Your task to perform on an android device: Cole wants to look at the picture I searched for. Share the Gallery_1695401456546 file with Cole at Cole2dbpersontest2@gmail.com in the OneDrive app.
Image 0: 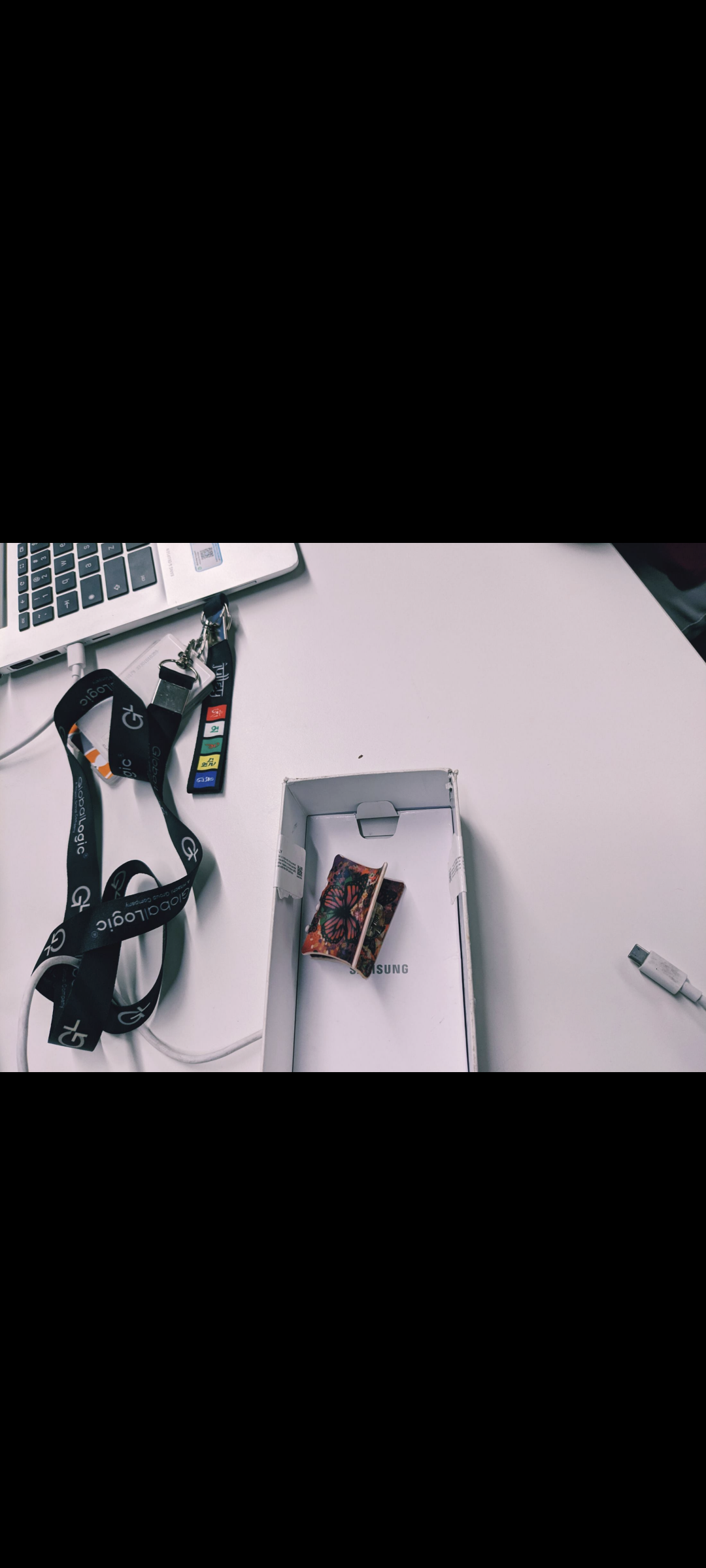
Click on the picture for the picture controls
Step 0: click (353, 808)
Image 1: 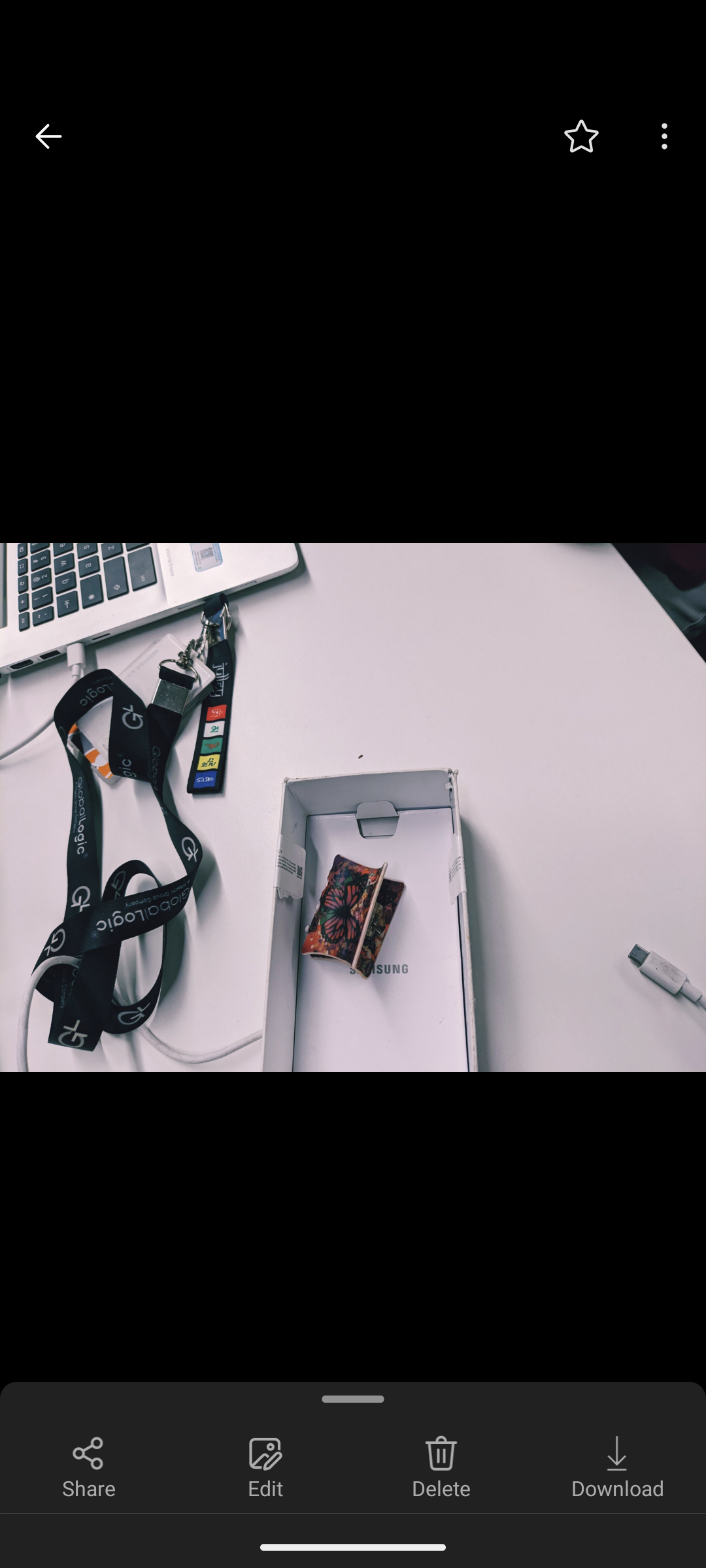
Click on the three dots more button at the top right corner of the screen
Step 1: click (664, 137)
Image 2: 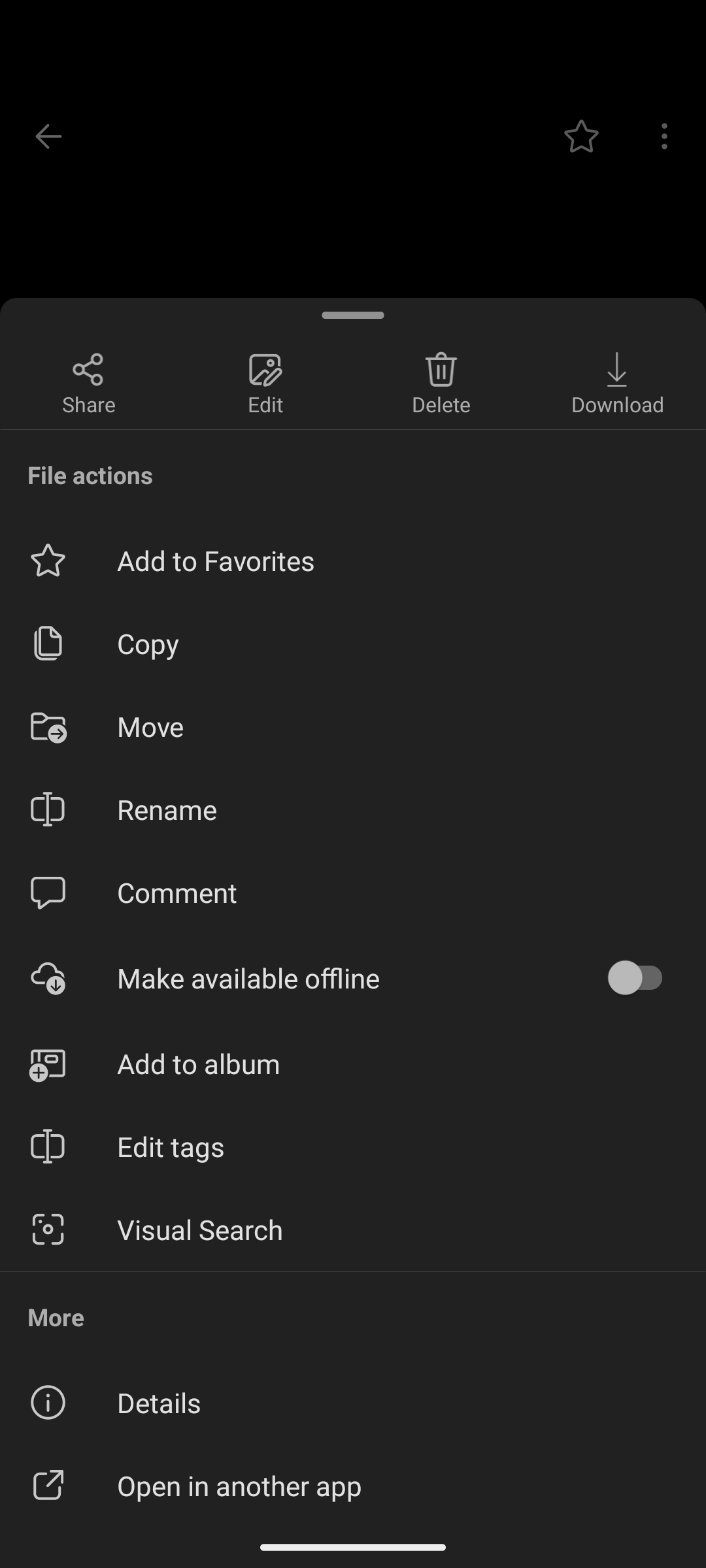
Click on the Share button at the top left corner of the drawer
Step 2: click (353, 808)
Image 3: 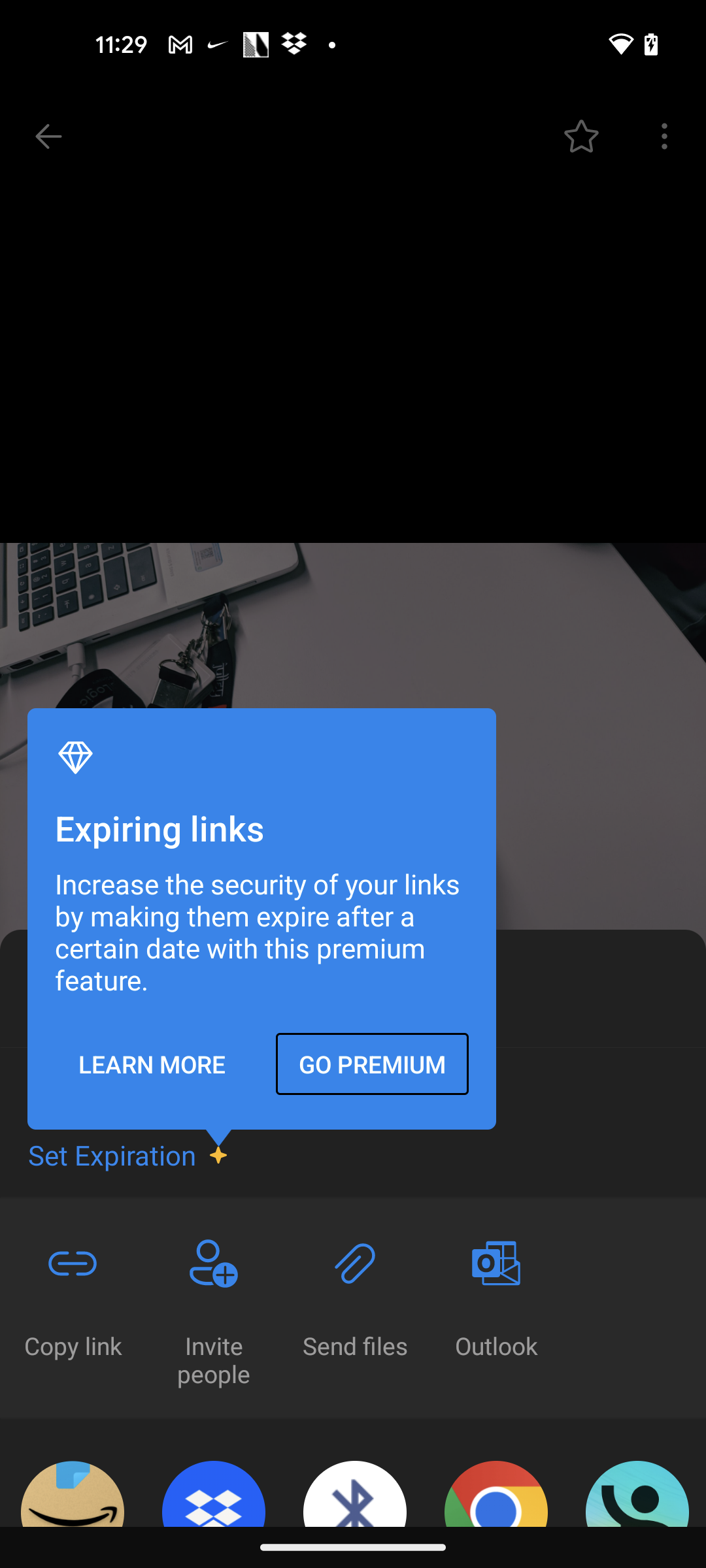
Swipe up the drawer for more sharing options
Step 3: scroll down
Image 4: 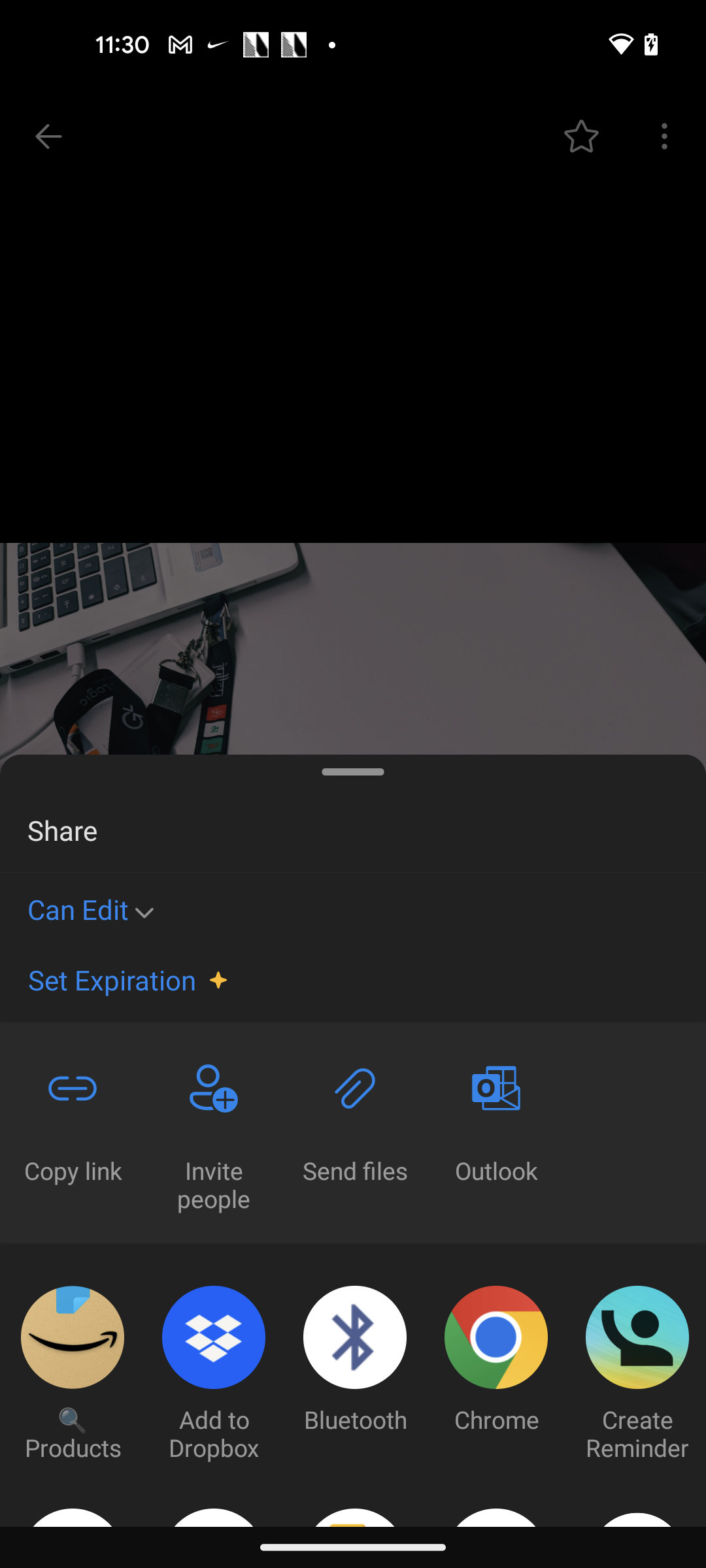
Swipe up the drawer for more sharing options
Step 4: scroll down
Image 5: 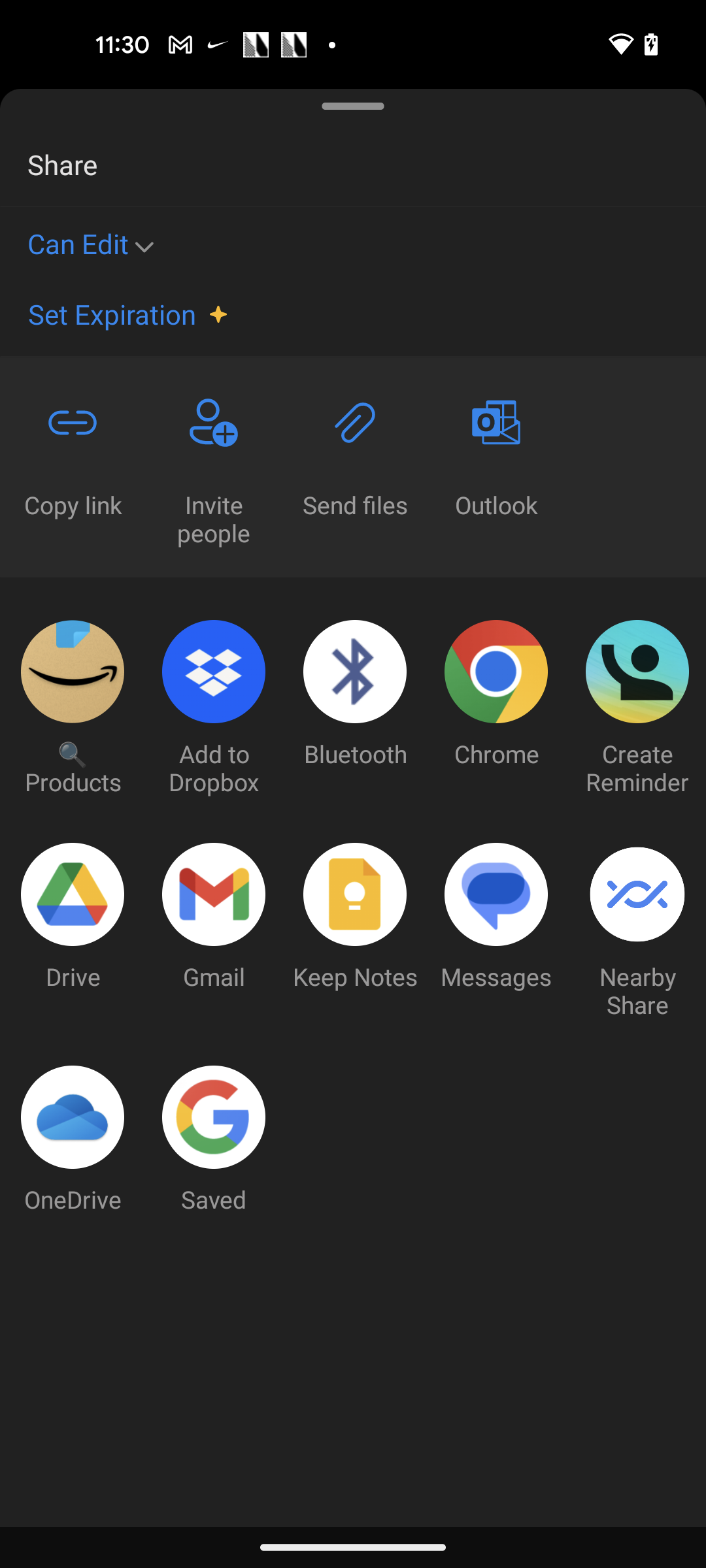
Select Gmail for sharing the Image
Step 5: click (209, 900)
Image 7: 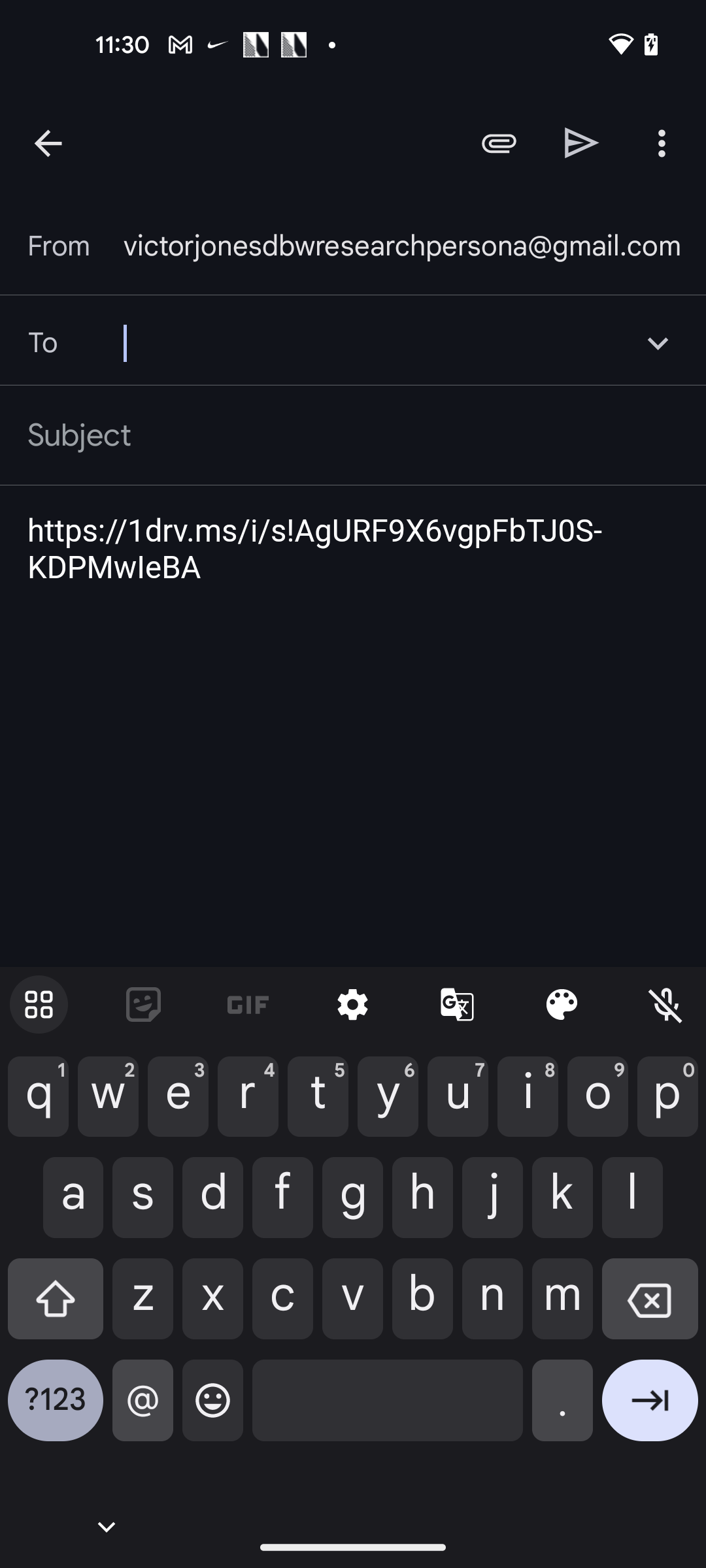
Type Cole2dbpersontest2@gmail.com in the recipient mail id column
Step 7: type "Cole2dbpersontest2@gmail.com"
Image 8: 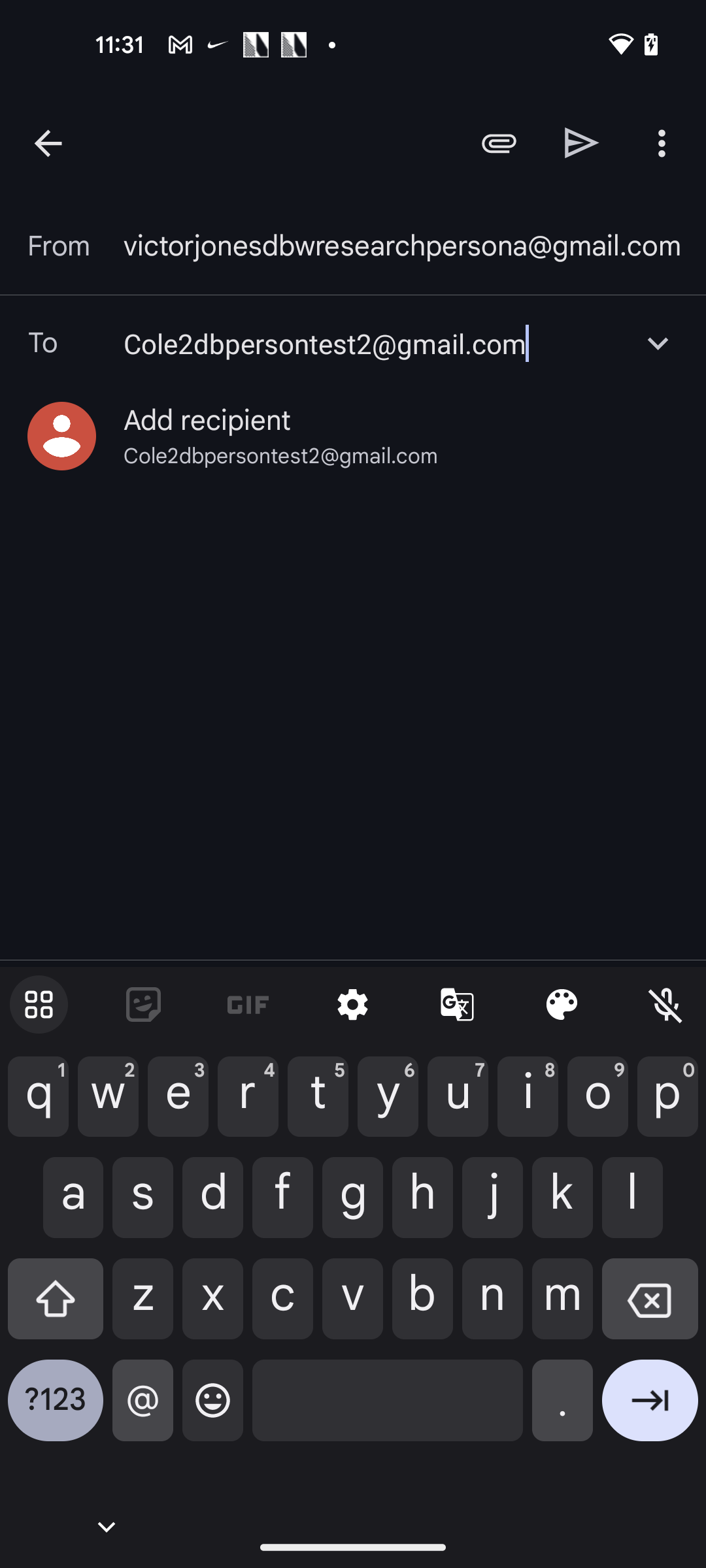
Click on the Suggested mail id
Step 8: click (280, 456)
Image 9: 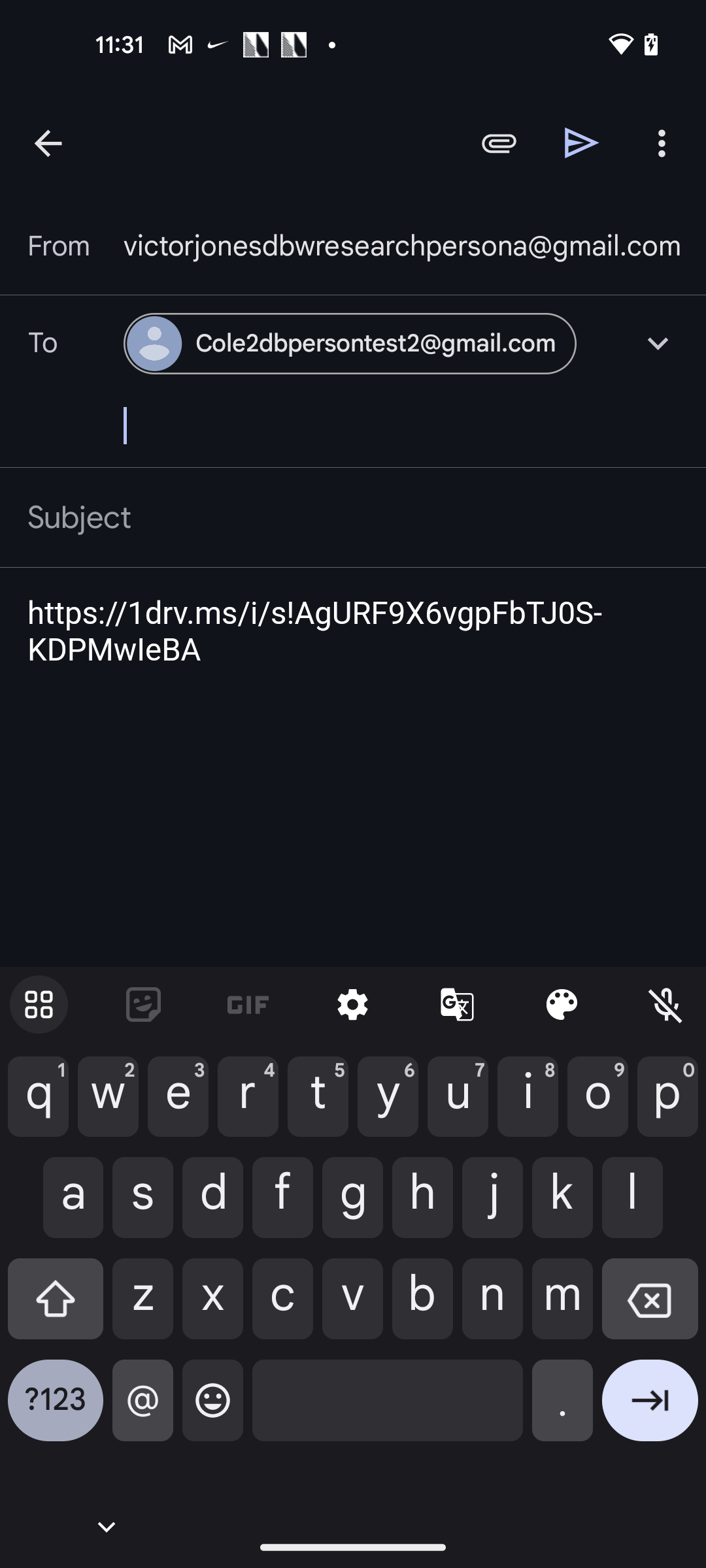
Click on the send button at the top right of the screen
Step 9: click (582, 142)